Your task to perform on an android device: Shop for shoes with the Sparx brand filter in the Shopsy app.
Image 0: 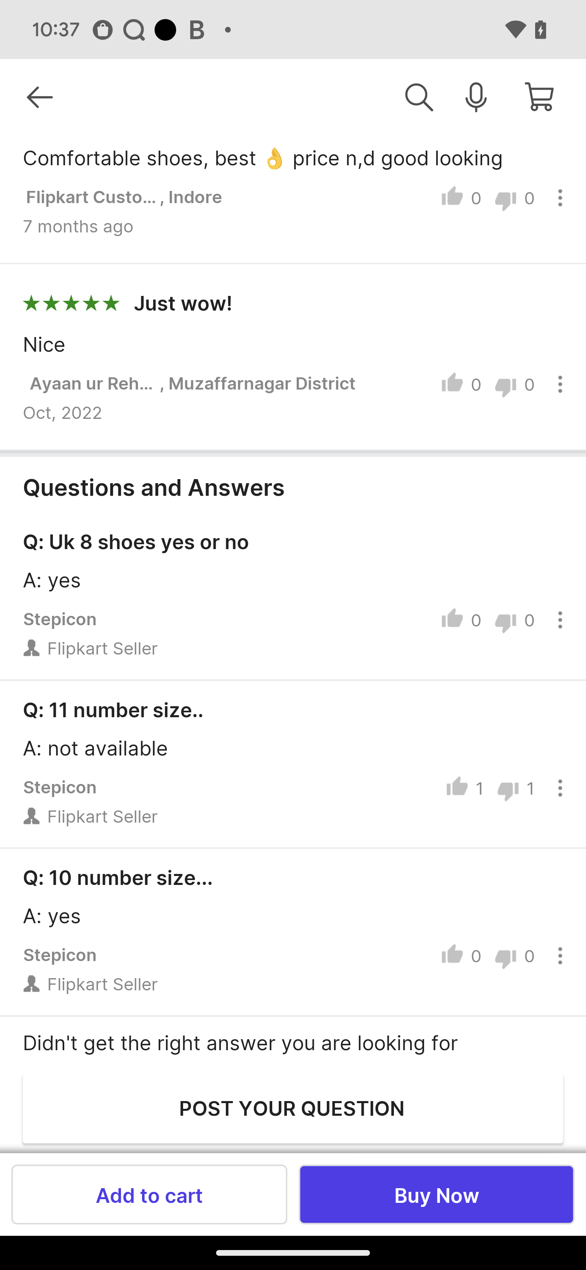
Go back to the previous page
Step 0: press back button
Image 1: 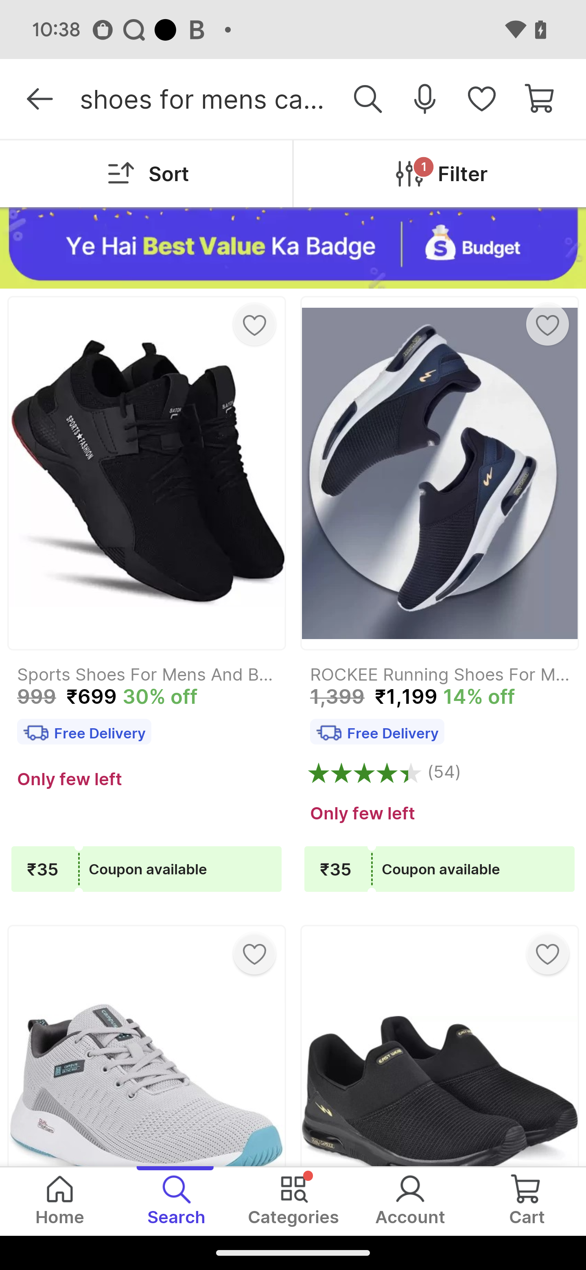
Click on the filter button
Step 1: click (429, 172)
Image 2: 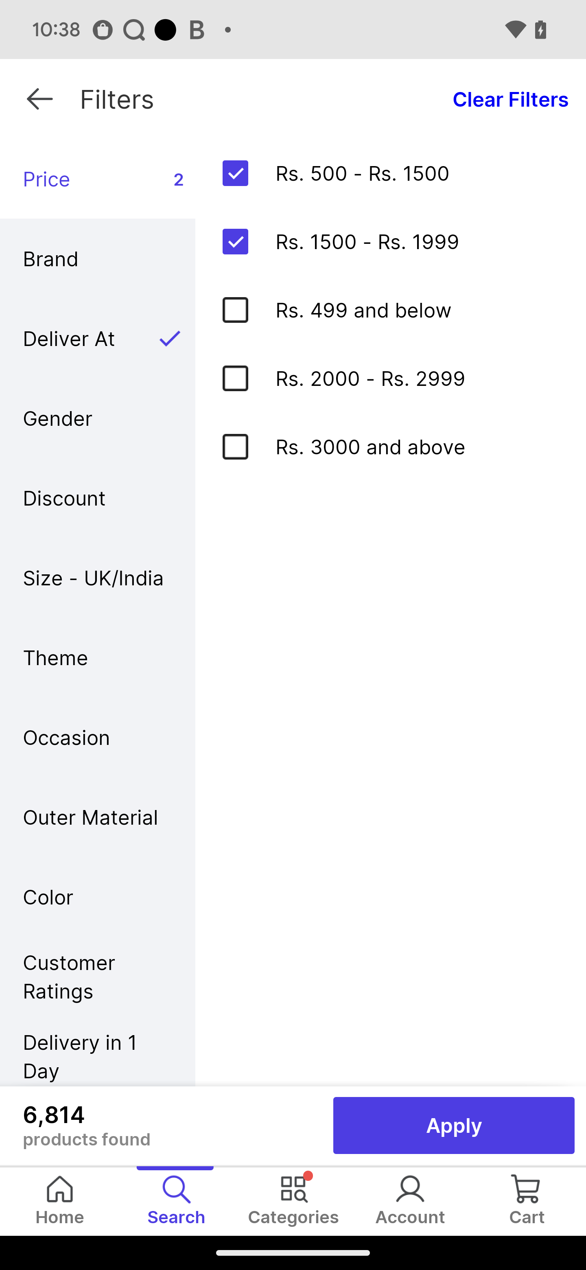
Click on the brand button
Step 2: click (22, 256)
Image 3: 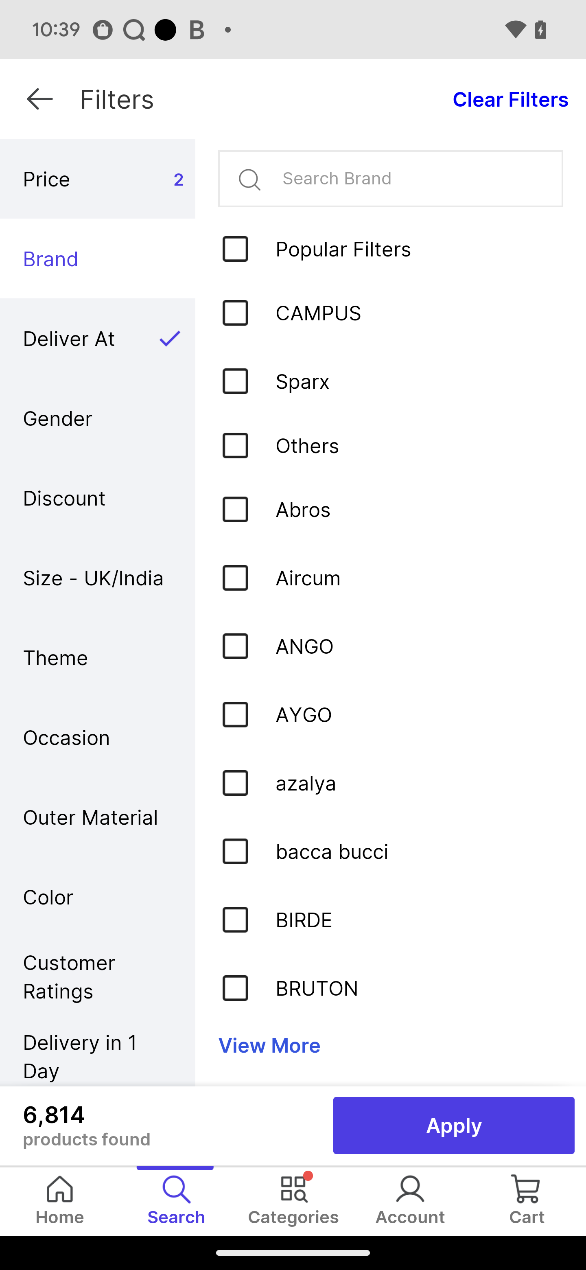
Click on the sparx brand
Step 3: click (231, 381)
Image 4: 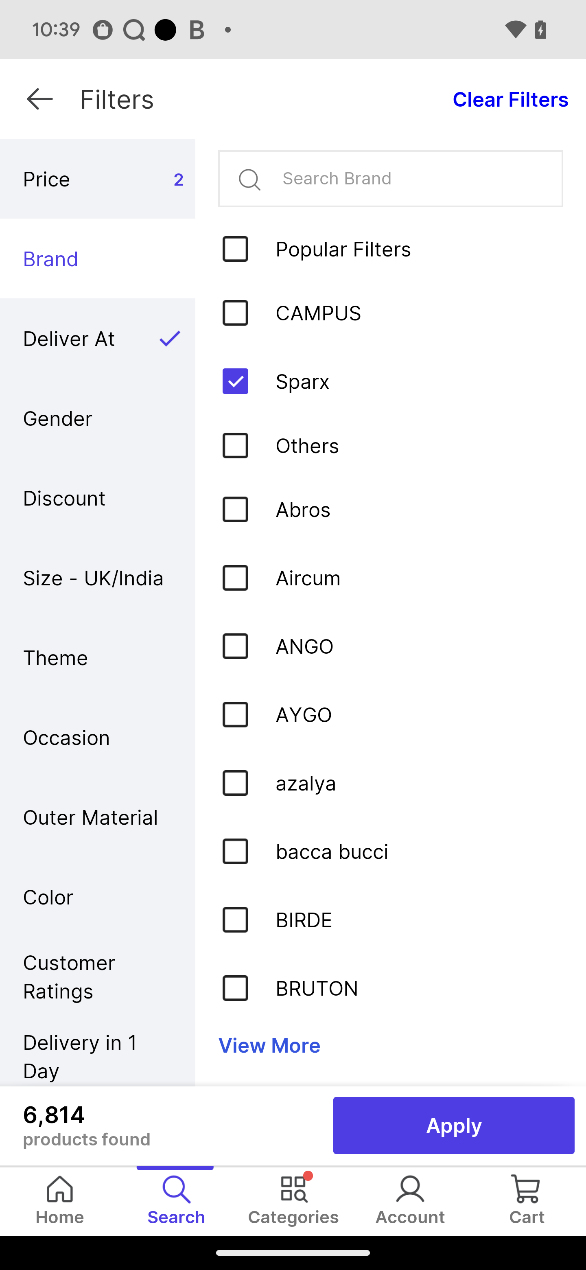
Click on the apply button
Step 4: click (454, 1125)